Your task to perform on an android device: I want to import my contacts.
Image 1: 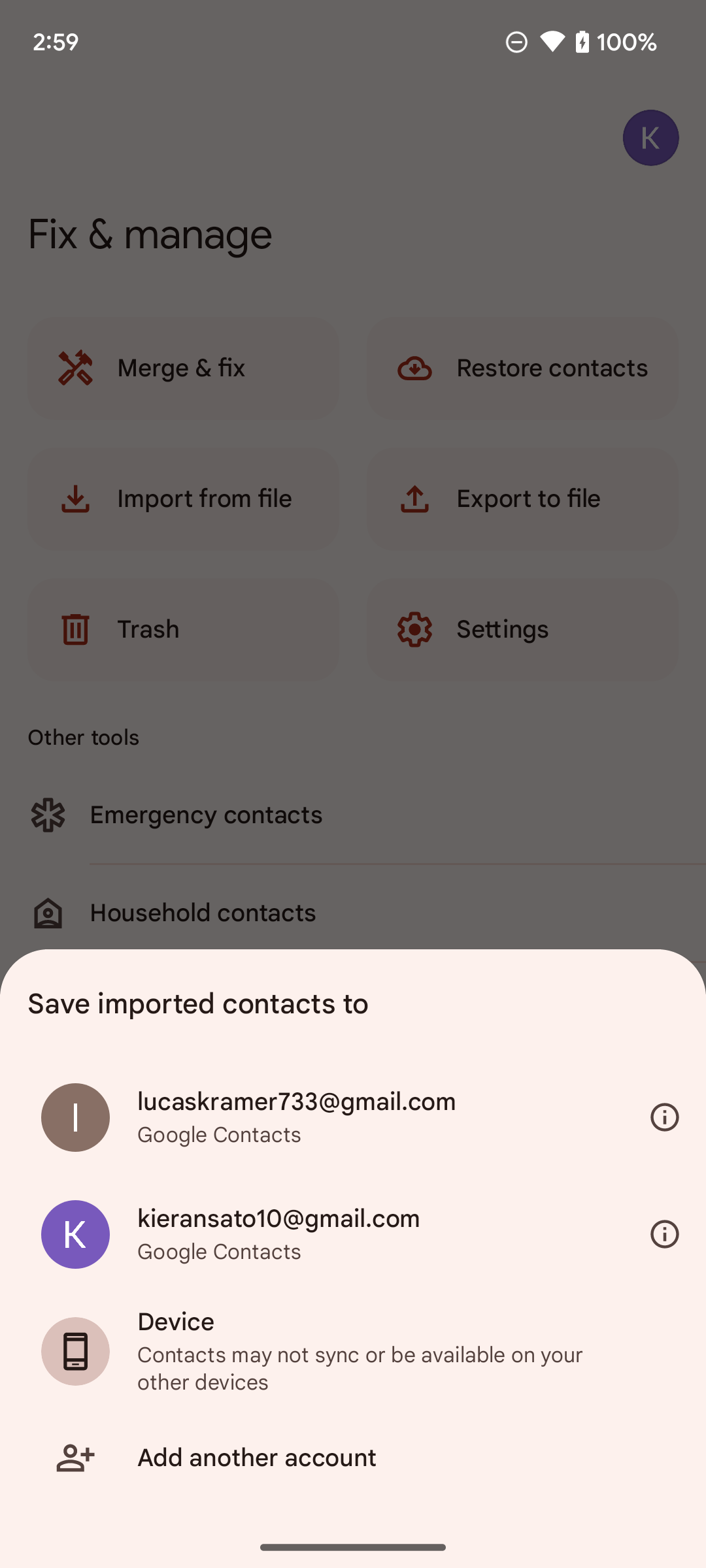
Click on the Kieransato10@gmail.com on the screen.
Step 1: click (279, 1218)
Image 2: 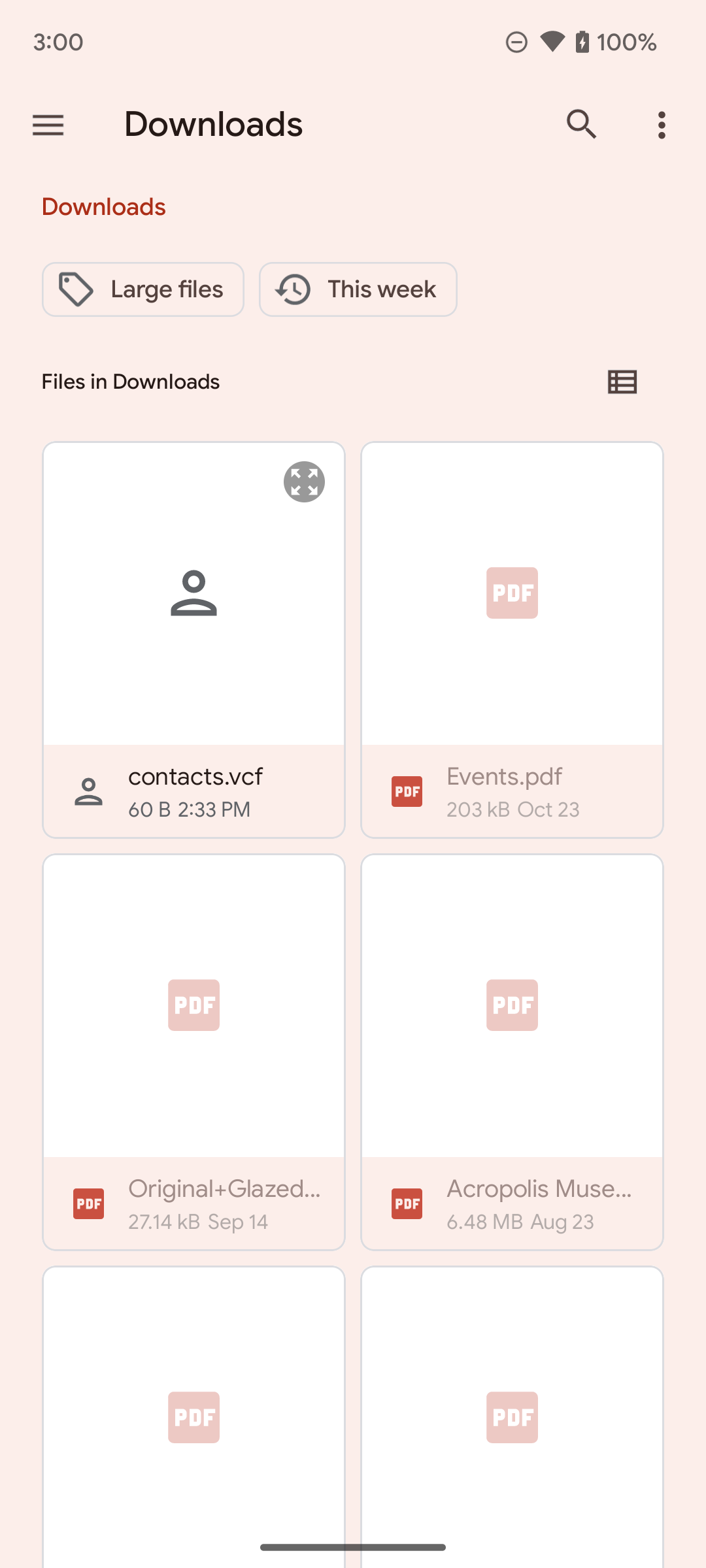
Click on the Contact on the screen.
Step 2: click (193, 592)
Image 3: 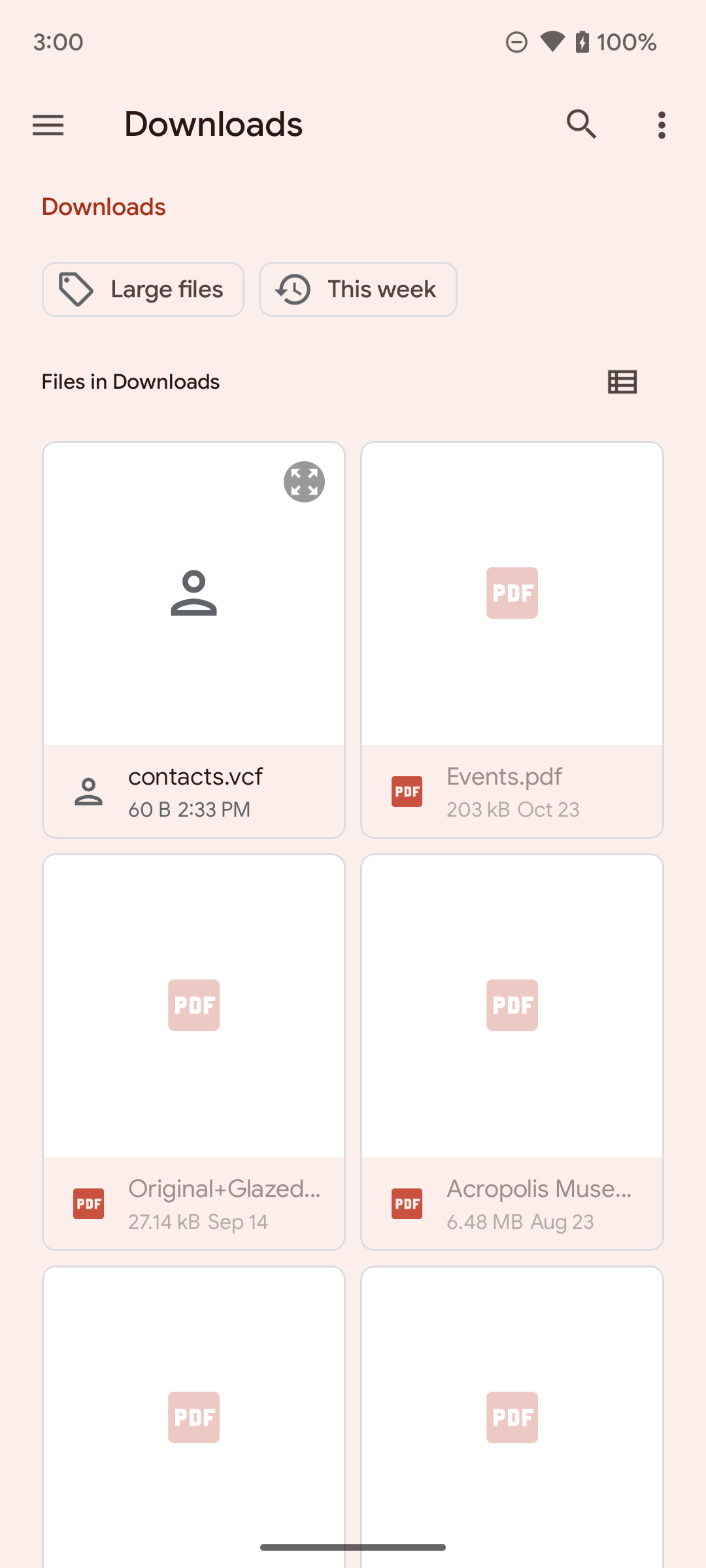
Click on the Contact on the screen.
Step 3: wait